Your task to perform on an android device: I want to change my living room Furniture . Search for Dime store furniture  on the Amazon app.
Image 0: 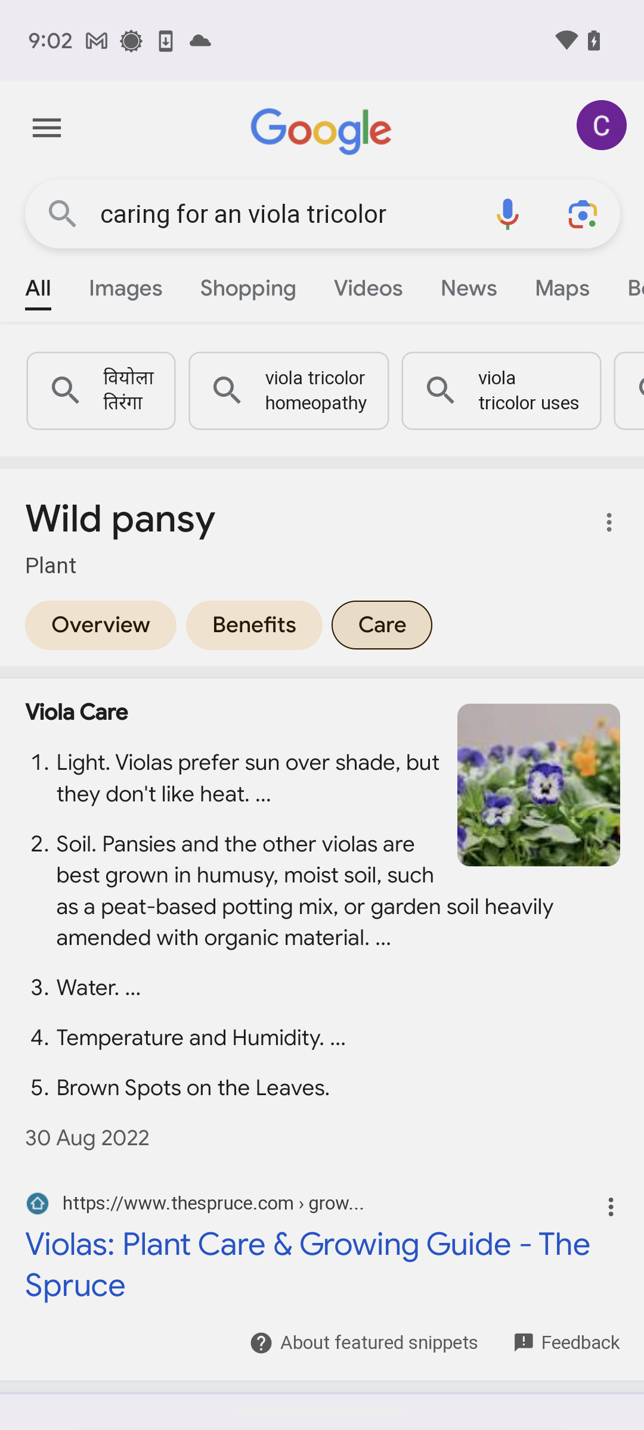
Open the Amazon app.
Step 0: open app "Amazon"
Image 1: 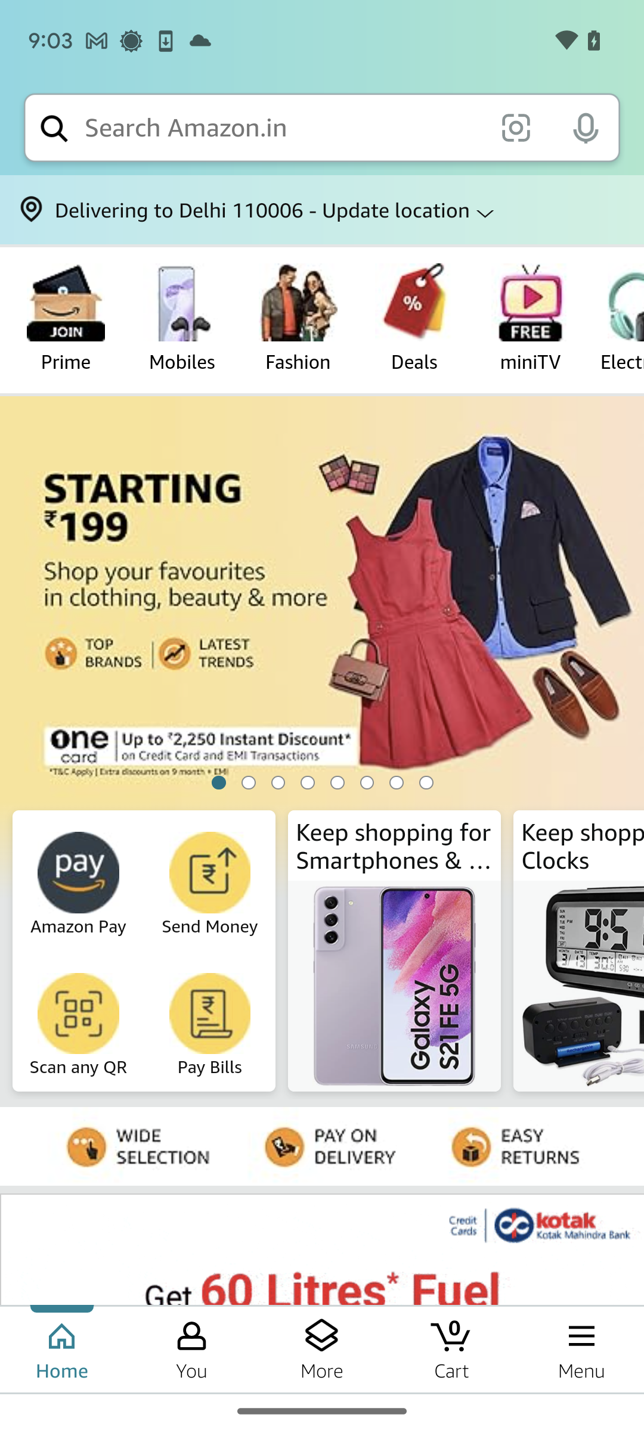
Click on the search bar at the top of the screen.
Step 1: click (283, 128)
Image 2: 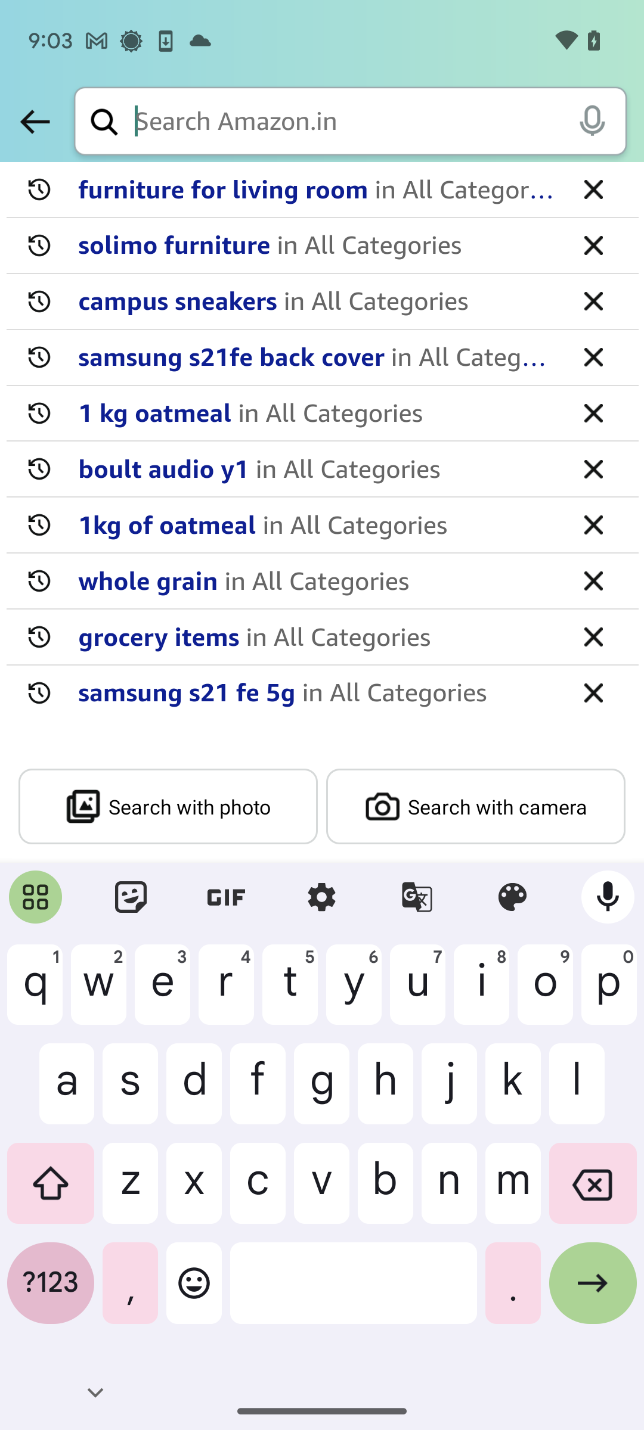
Type in Dime store Furniture.
Step 2: type "Dime store Furniture"
Image 3: 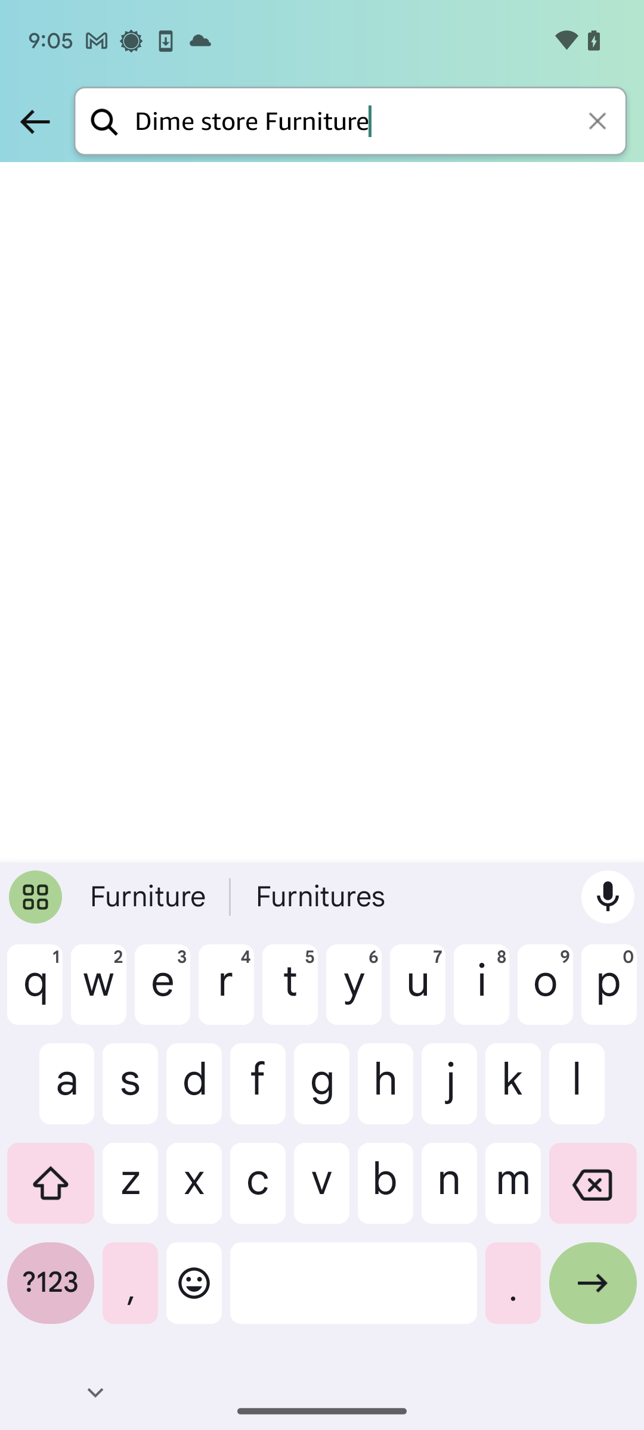
Click on the arrow button at the bottom-right of the keyboard.
Step 3: click (593, 1292)
Image 4: 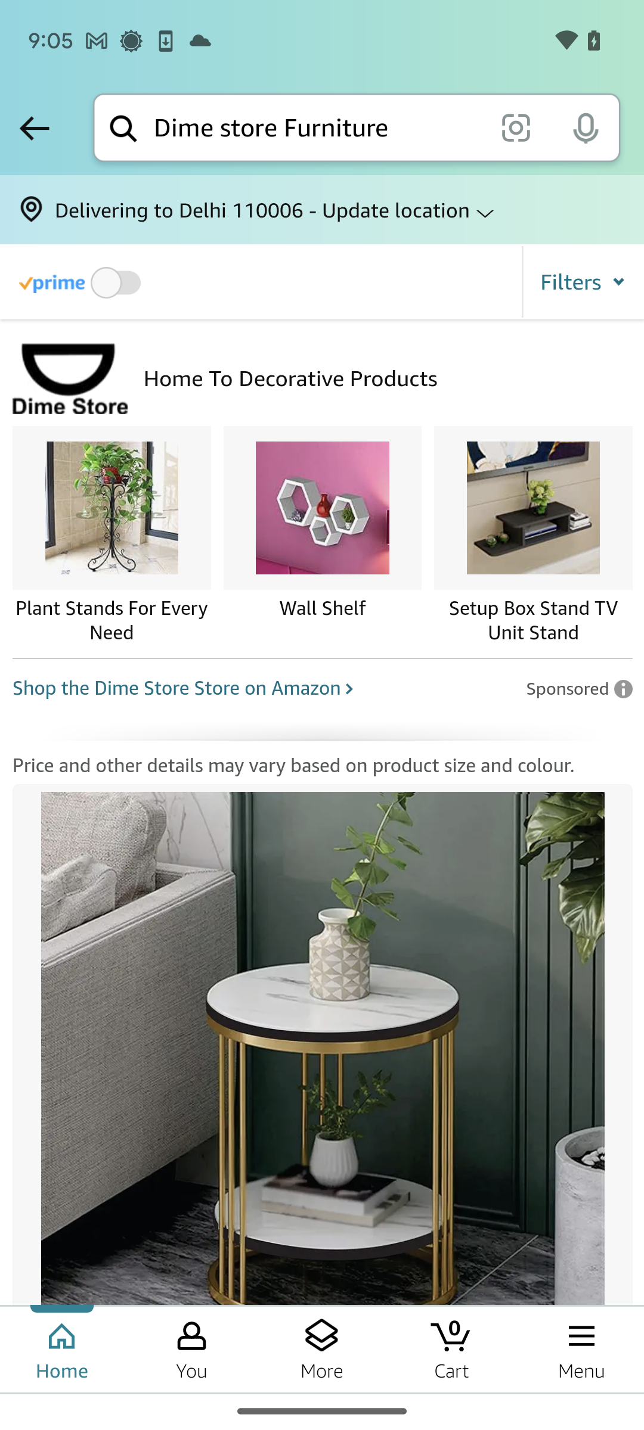
Scroll up on the scree to view the furniture.
Step 4: scroll down
Image 5: 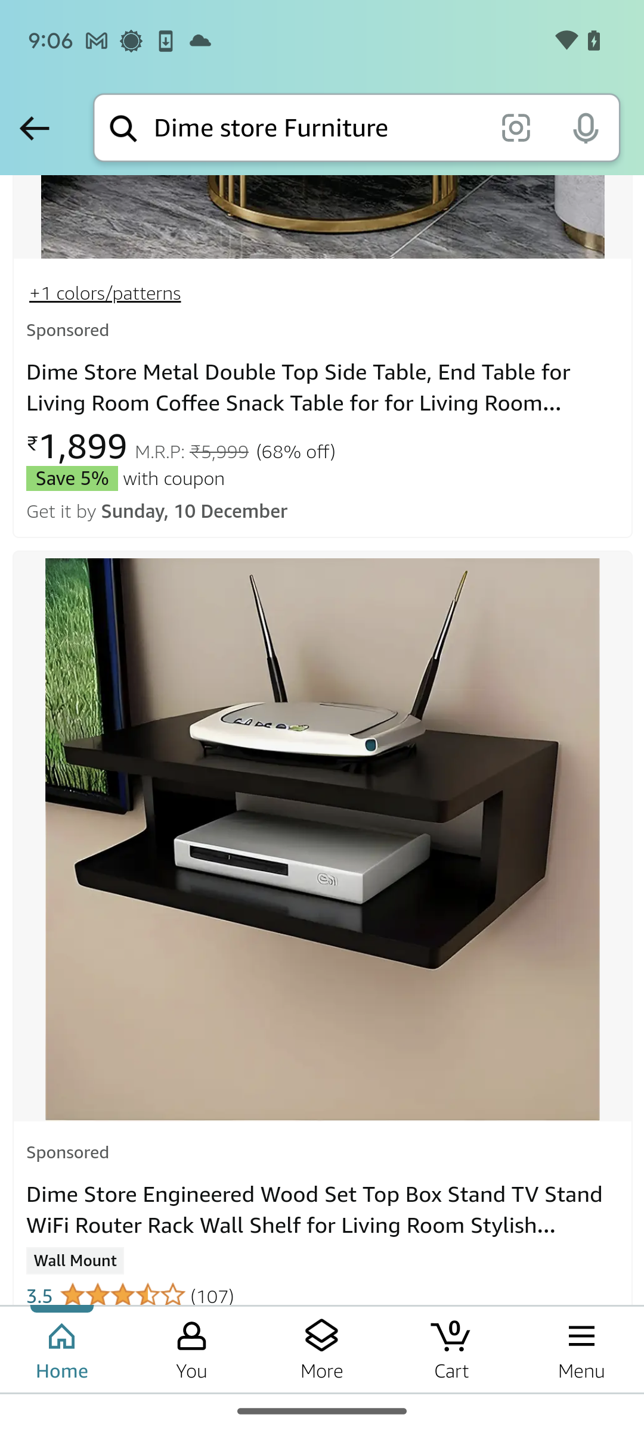
Scroll up on the scree to view the furniture.
Step 5: scroll down
Image 6: 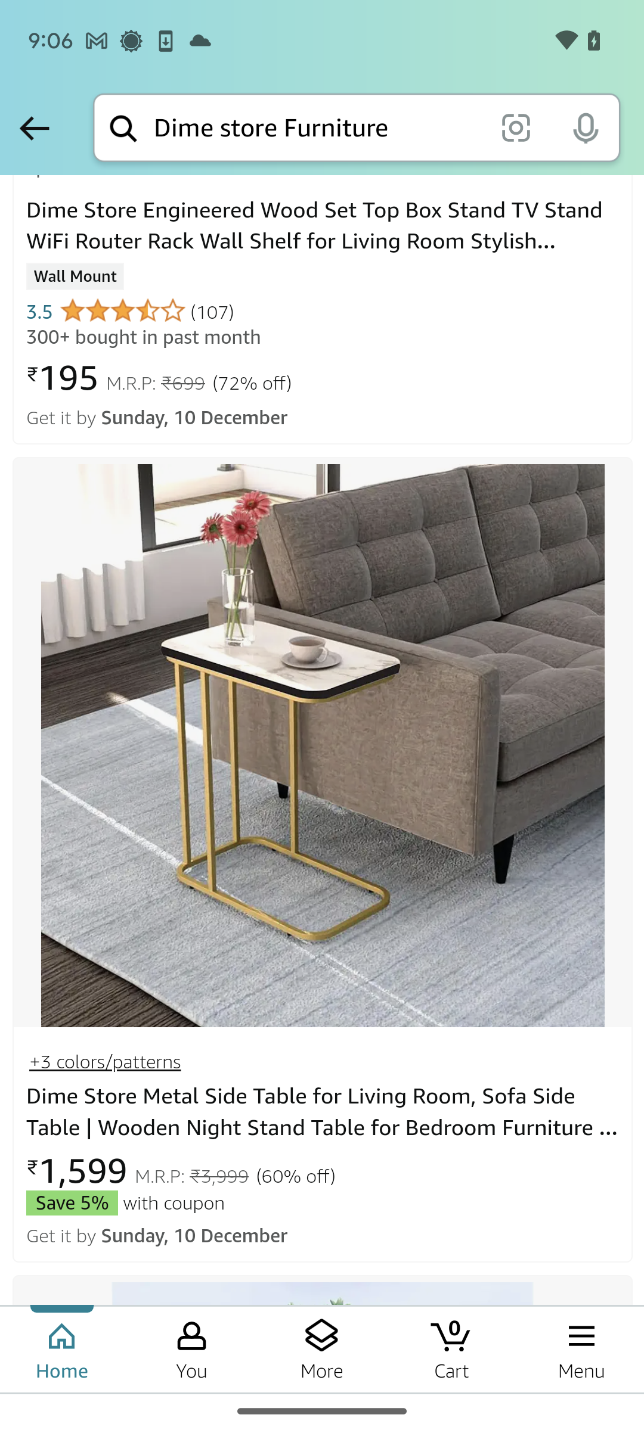
Scroll up on the scree to view the furniture.
Step 6: scroll down
Image 7: 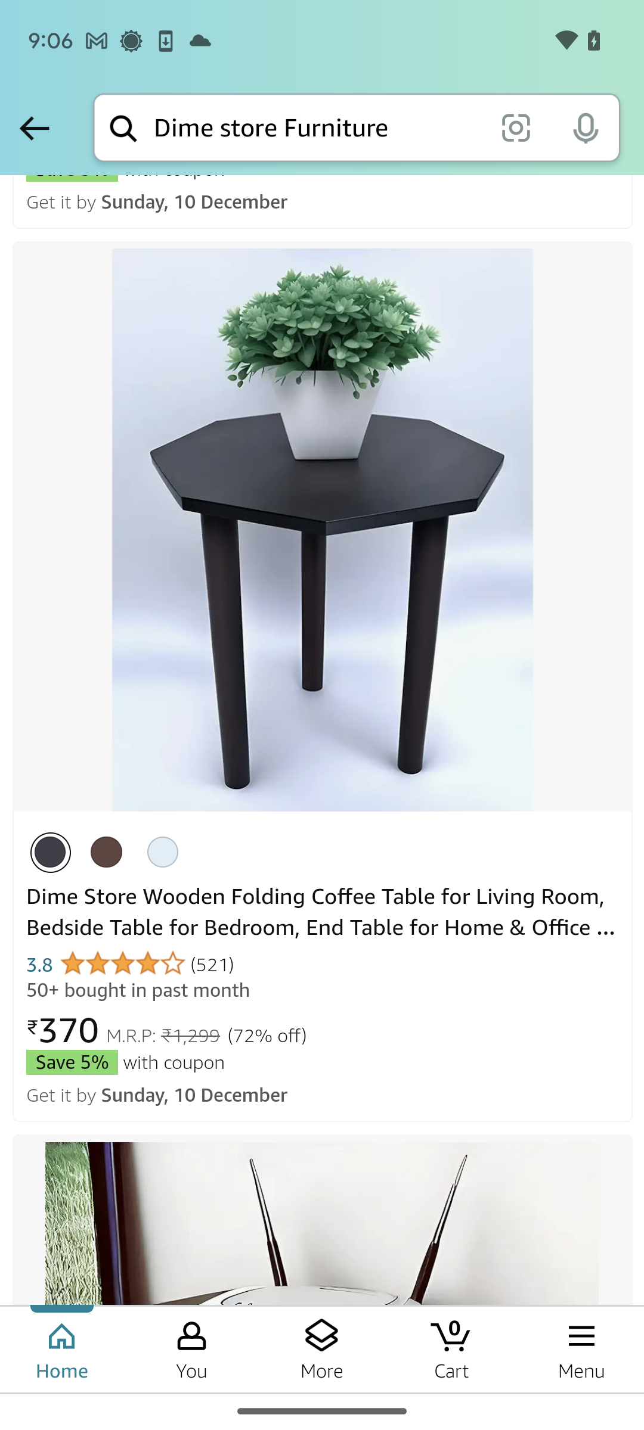
Scroll up on the scree to view the furniture.
Step 7: scroll down
Image 8: 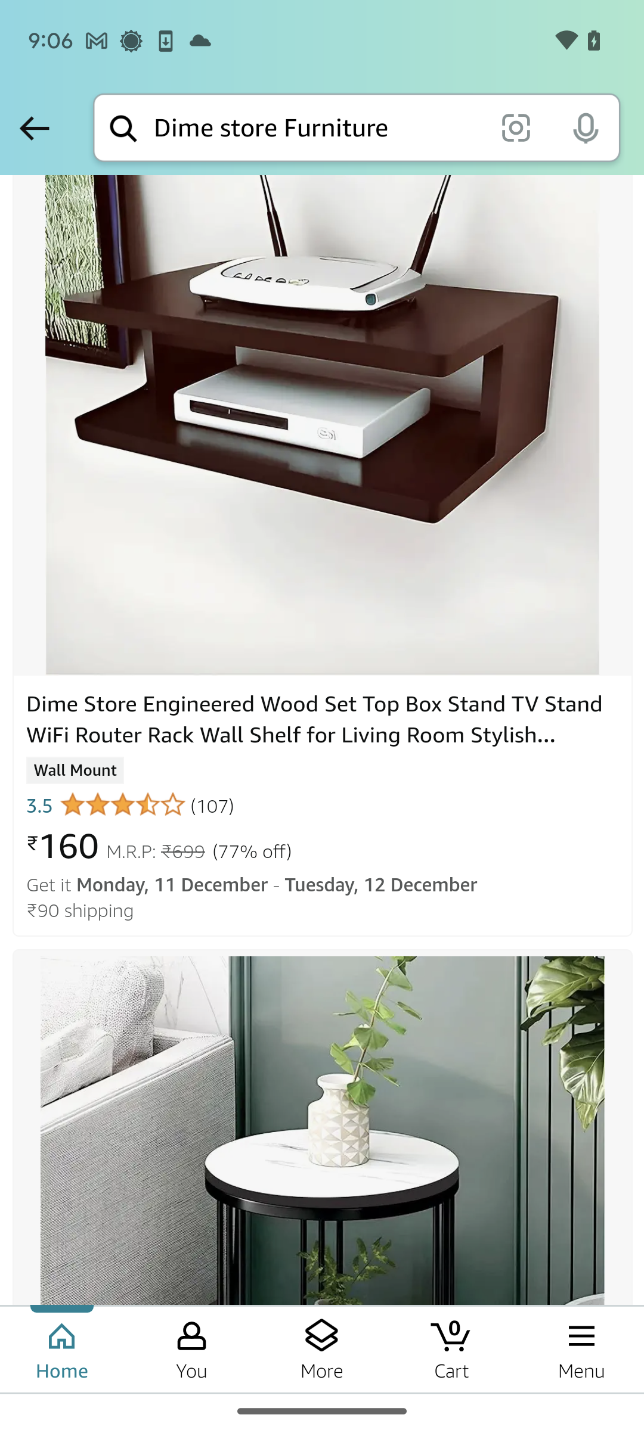
Scroll up on the scree to view the furniture.
Step 8: scroll down
Image 9: 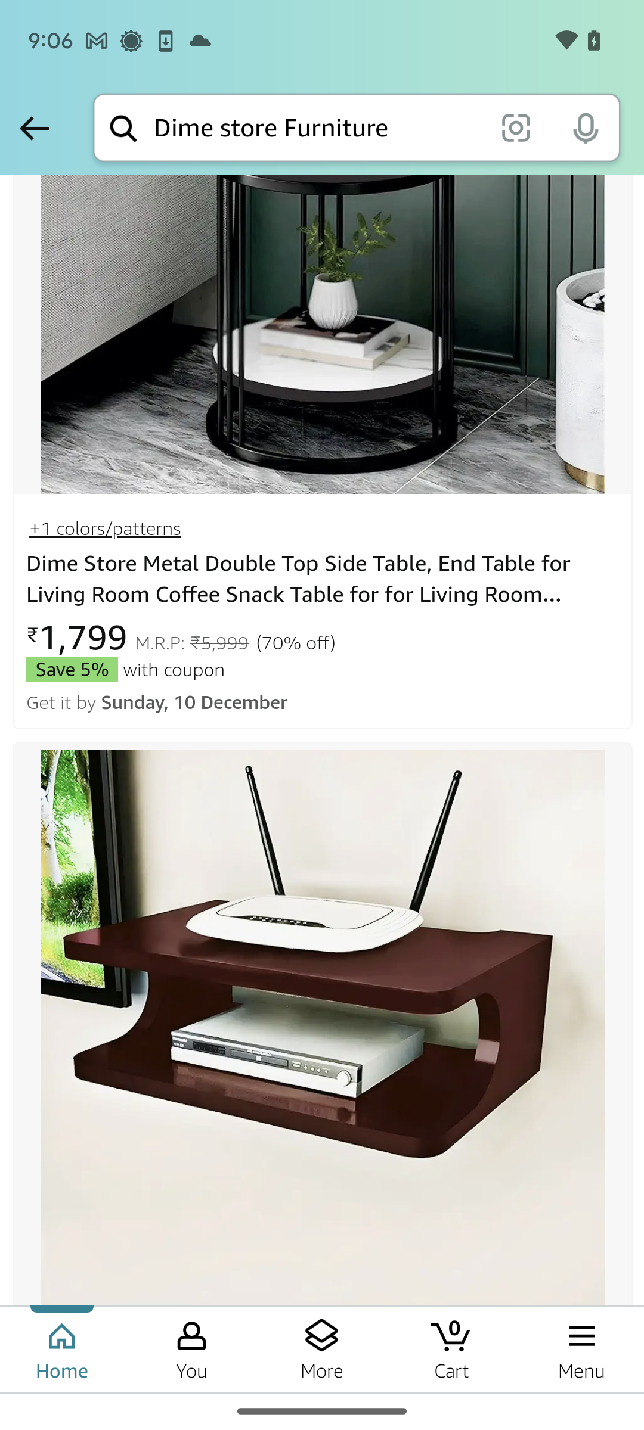
Scroll up on the scree to view the furniture.
Step 9: scroll down
Image 10: 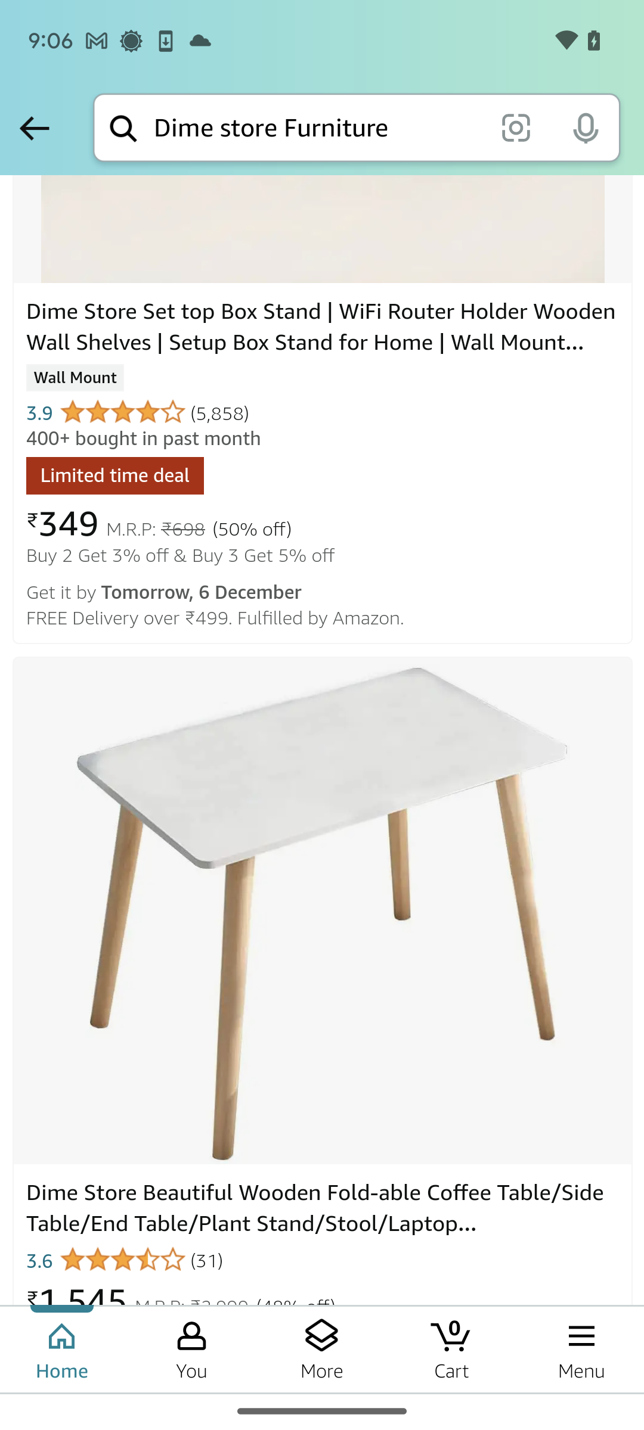
Scroll up on the scree to view the furniture.
Step 10: scroll down
Image 11: 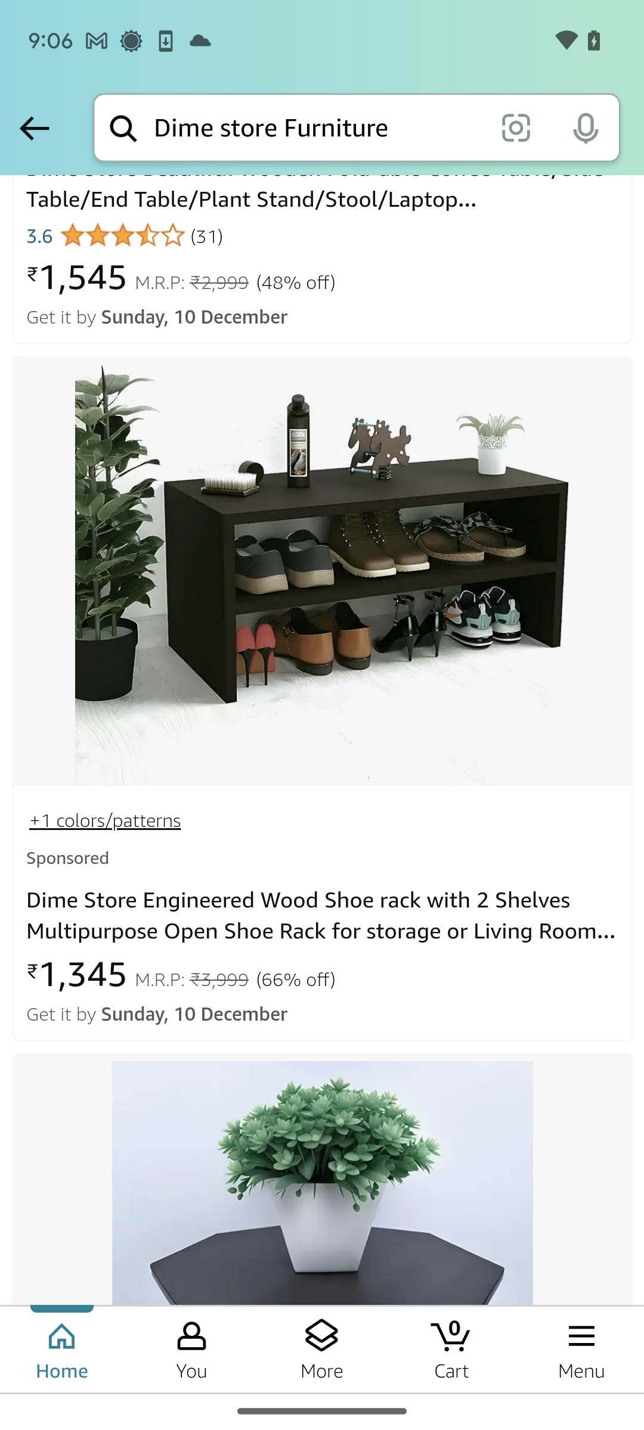
Scroll up on the scree to view the furniture.
Step 11: scroll down